Your task to perform on an android device: Open Google Recorder app,  Save the current recorded voice to the recording folder
Image 0: 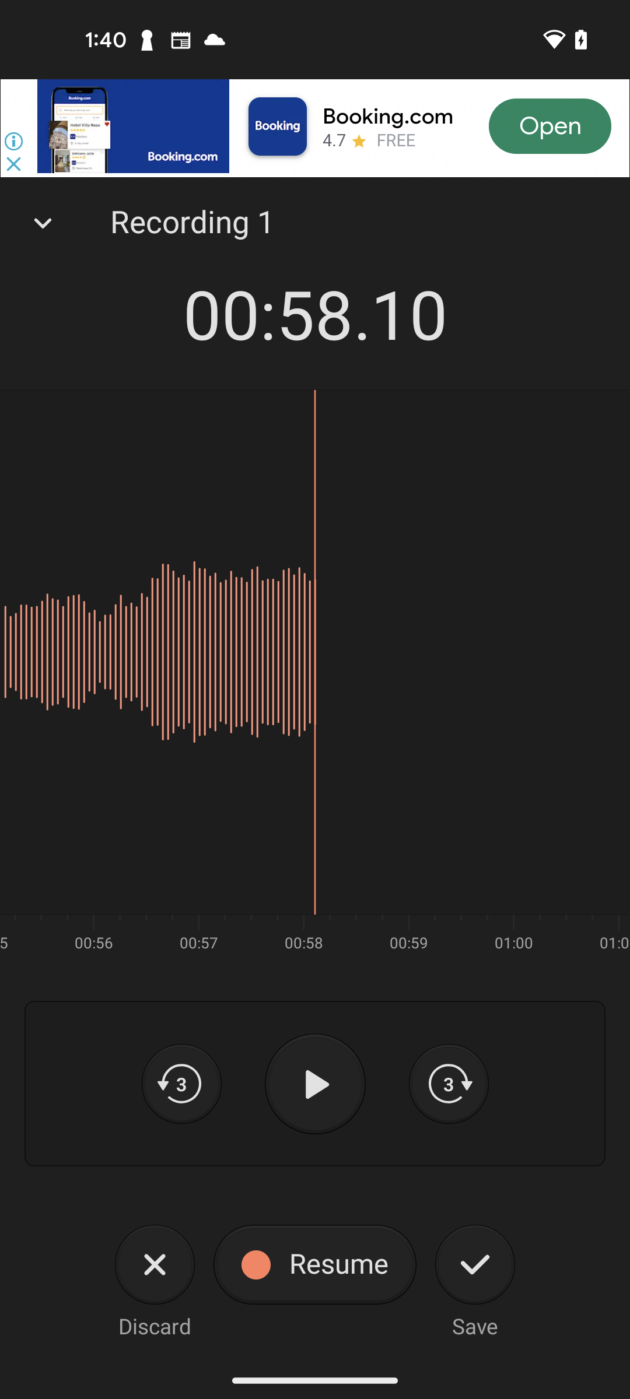
Open Google Recorder app
Step 0: open app "Recorder"
Image 1: 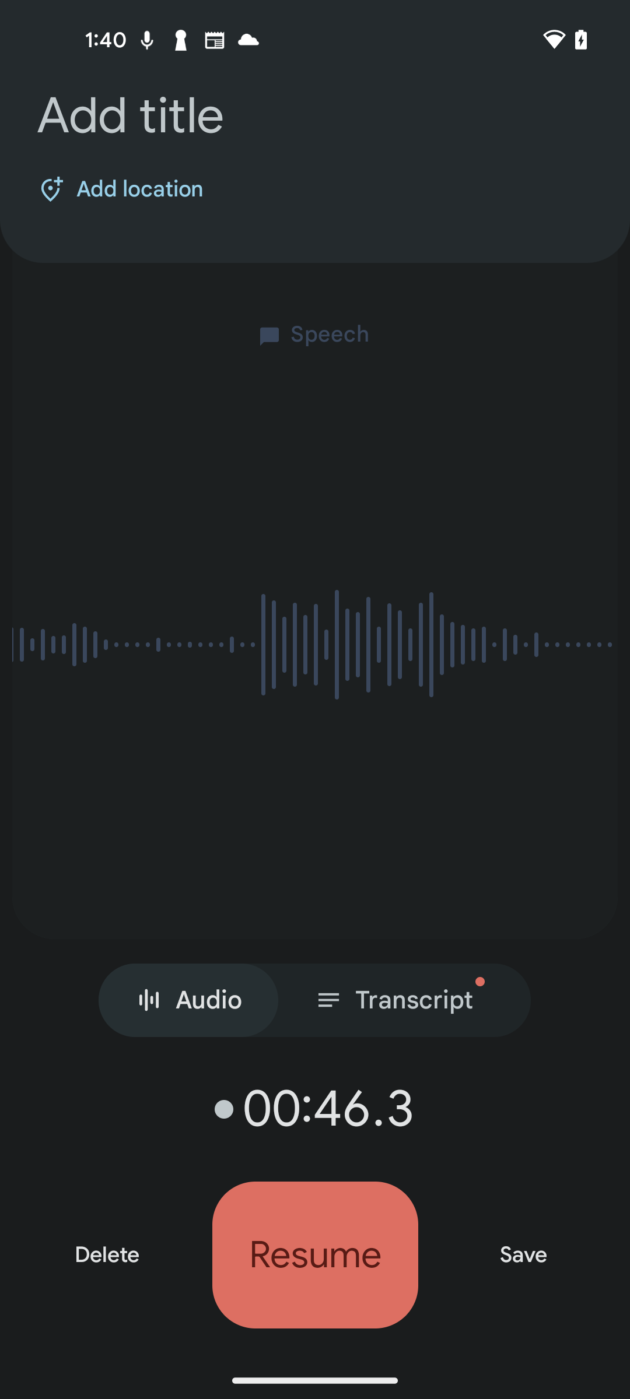
Click on the Save button at the bottom right corner of the screen
Step 1: click (523, 1255)